Your task to perform on an android device: I want to edit this date of birth field and mark as mandatory to this field in this form, so make Date of Birth field mandatory in this form in the Jotforms.
Image 0: 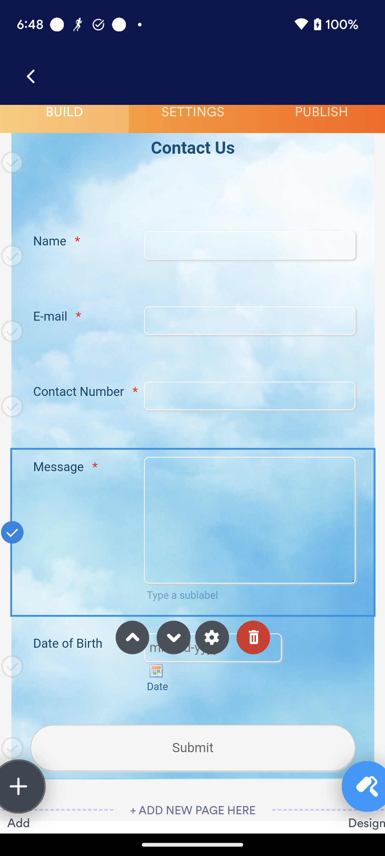
Click on the Date of Birth field to view the edit option of this field.
Step 0: click (192, 666)
Image 1: 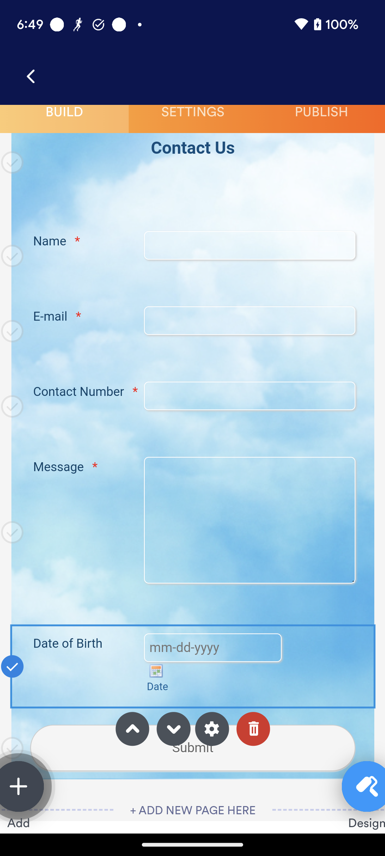
Click on the settings icon of this field to view the make mandatory option.
Step 1: click (212, 729)
Image 2: 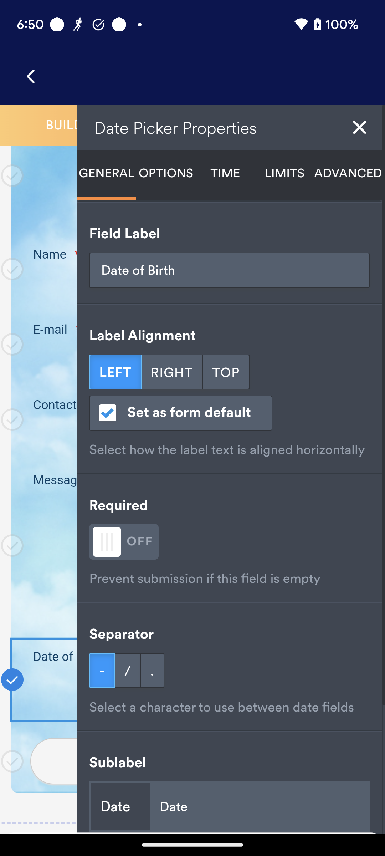
Click on the toggle button of the Required option to make mandatory this option.
Step 2: click (139, 541)